Your task to perform on an android device: I want to send the Trip Destination pdf to Thomas123@gmail.com via the Gmail app.
Image 0: 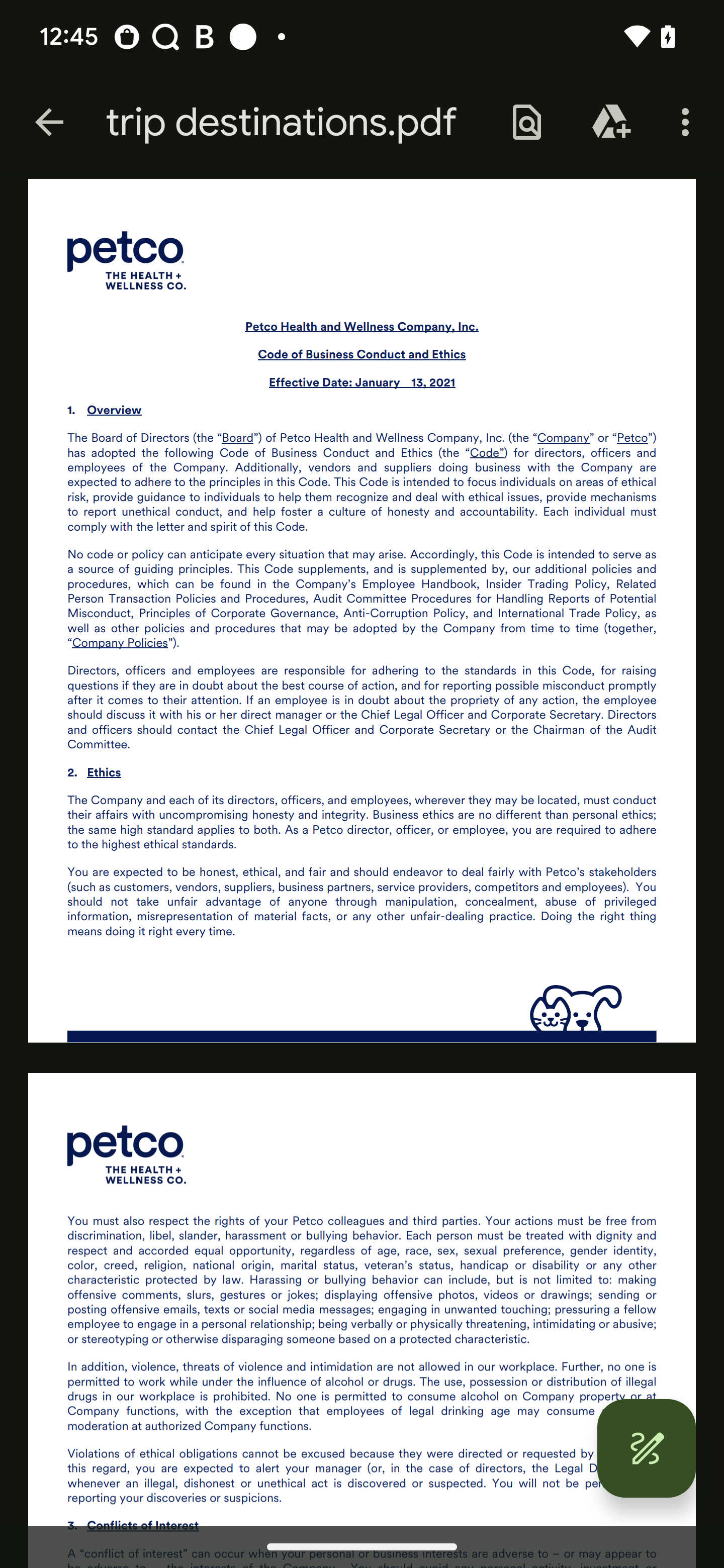
Click on the three dots at the right top of the screen
Step 0: click (689, 122)
Image 1: 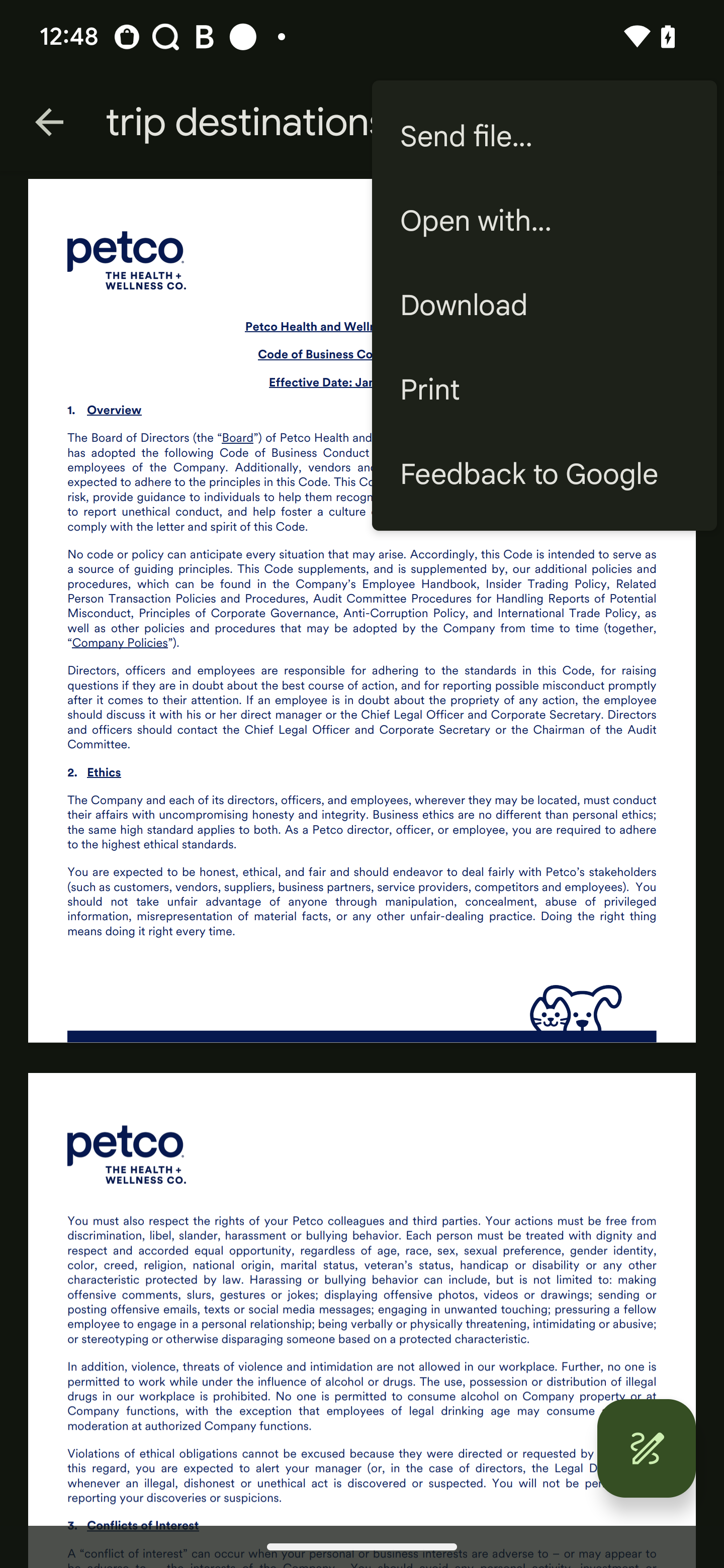
Click on the send files
Step 1: click (544, 136)
Image 2: 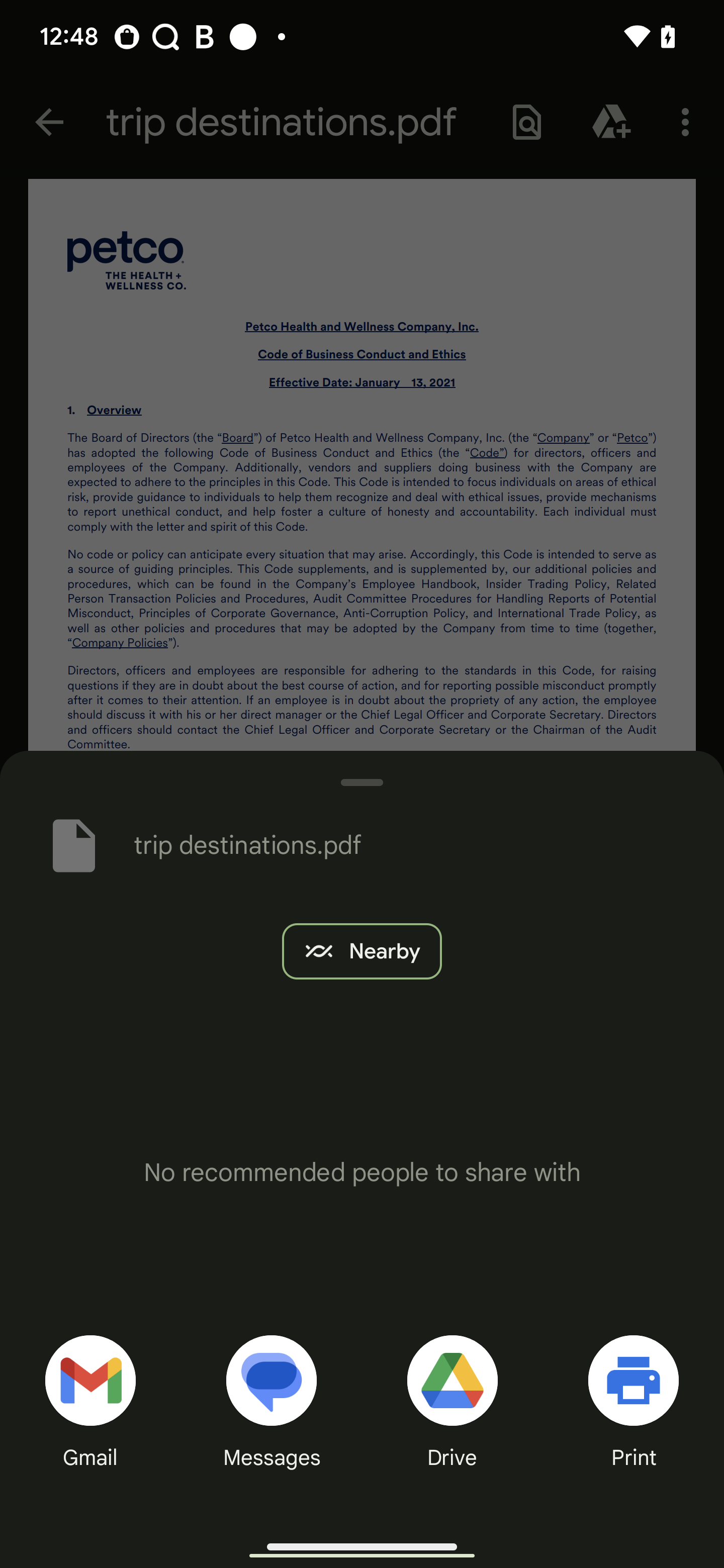
Click on the gmail option
Step 2: click (85, 1387)
Image 3: 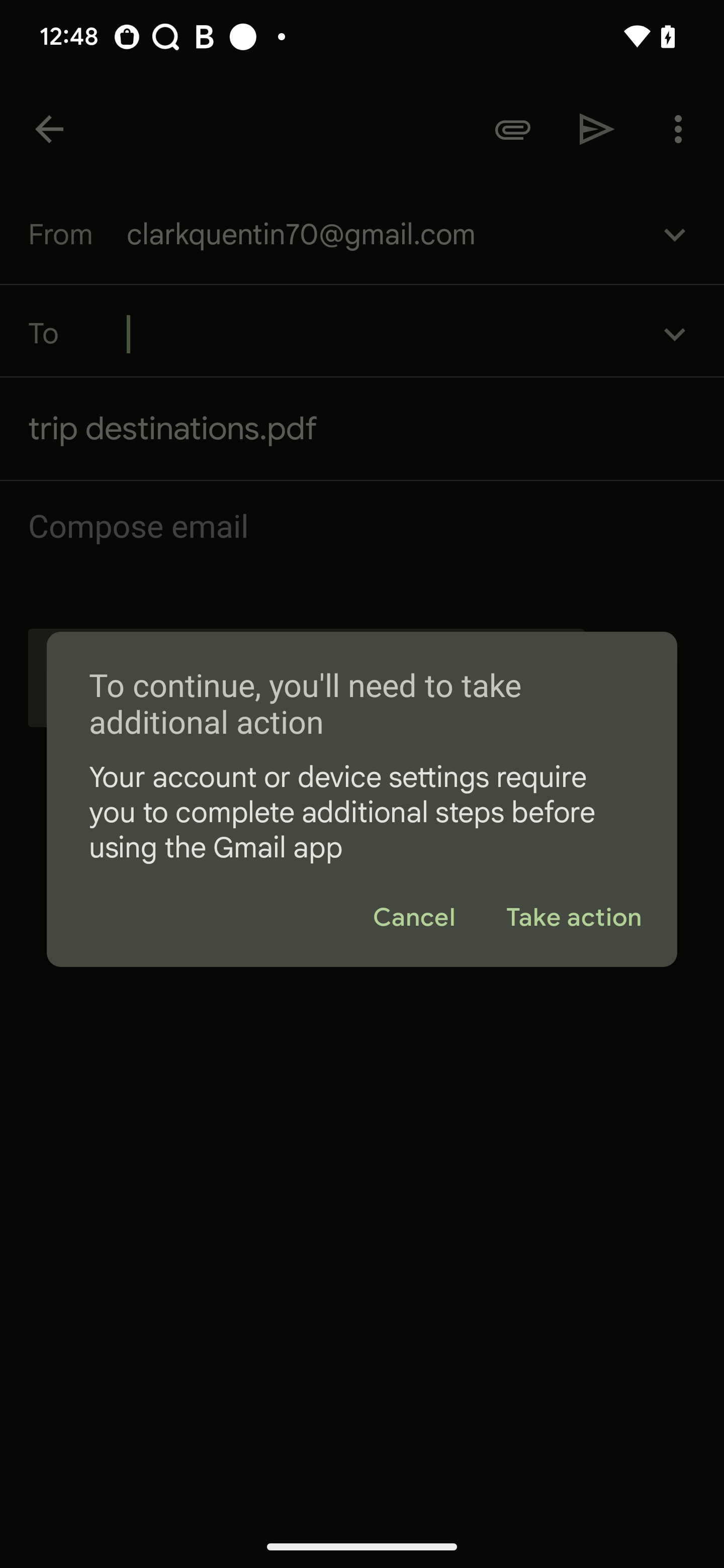
Click on the gmail option
Step 3: wait
Image 4: 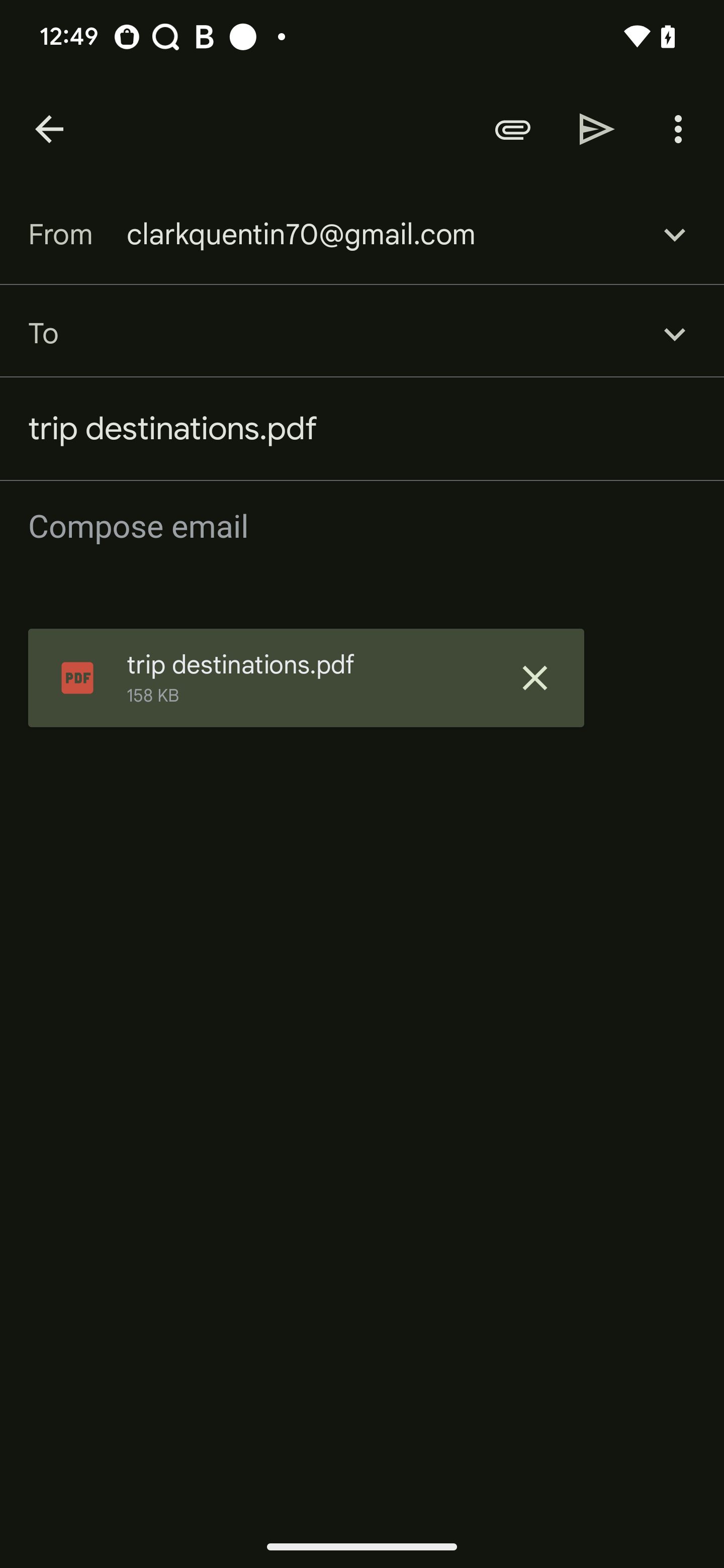
Type Thomas123@gmail.com in the recipient tab
Step 4: type "Thomas123@gmail.com"
Image 5: 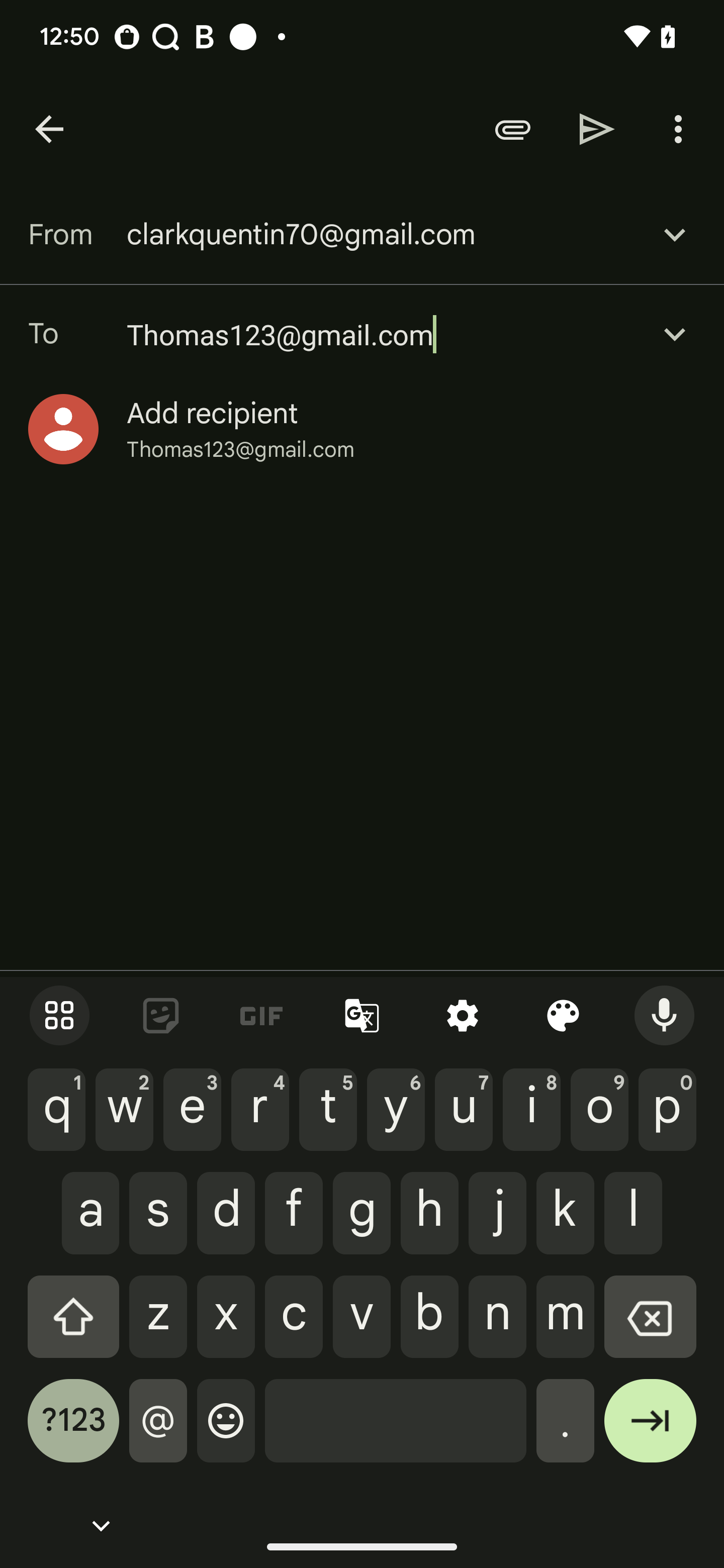
Click on the send button to share the file
Step 5: click (597, 129)